Your task to perform on an android device: Open the Indigo app and search for the Hotel Green Rooms in Srinagar from August 10–23 to August 15–23.
Image 0: 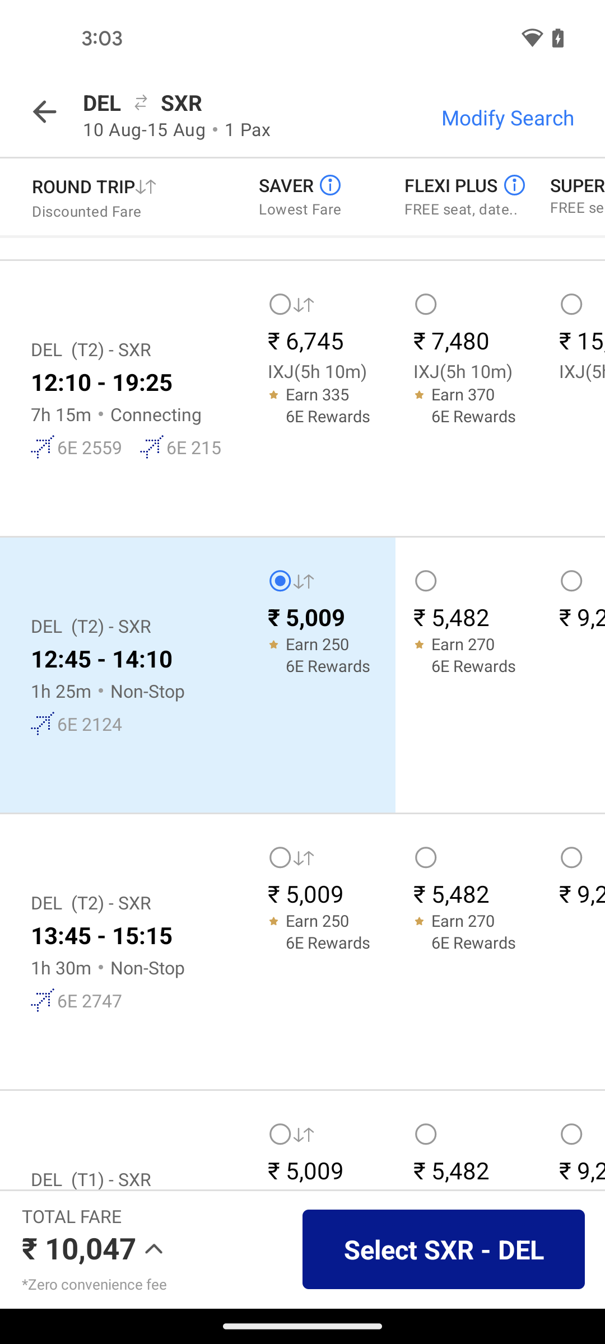
Go back to the previous page
Step 0: press back button
Image 1: 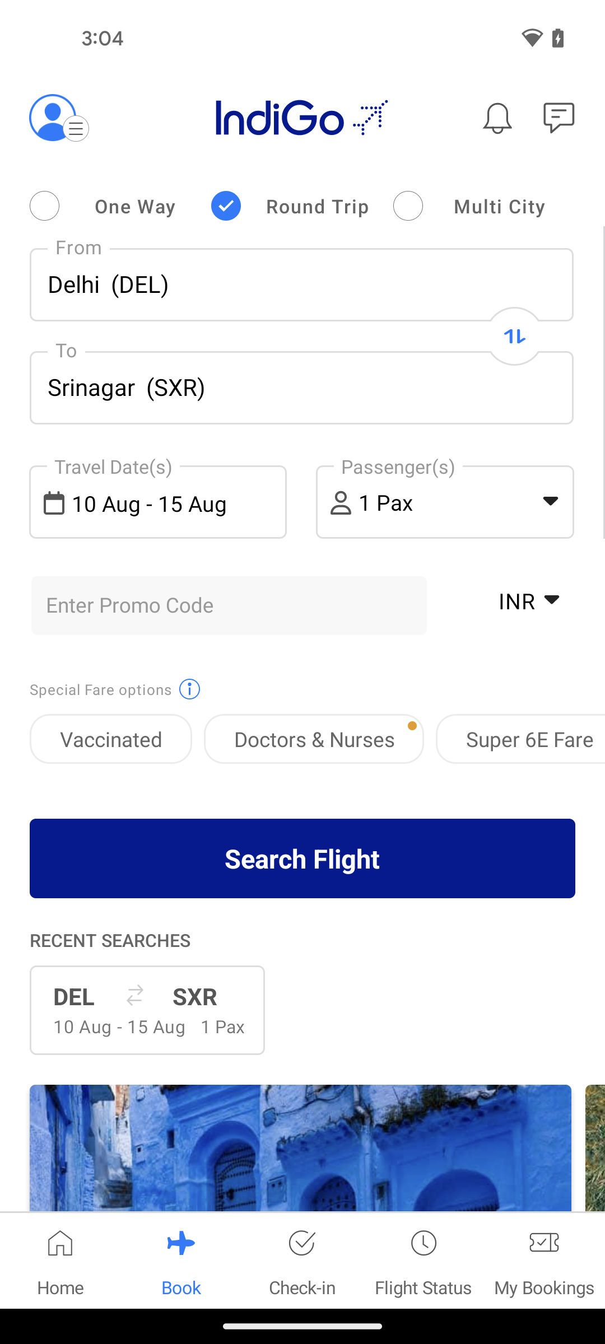
Go back to the previous page
Step 1: press back button
Image 2: 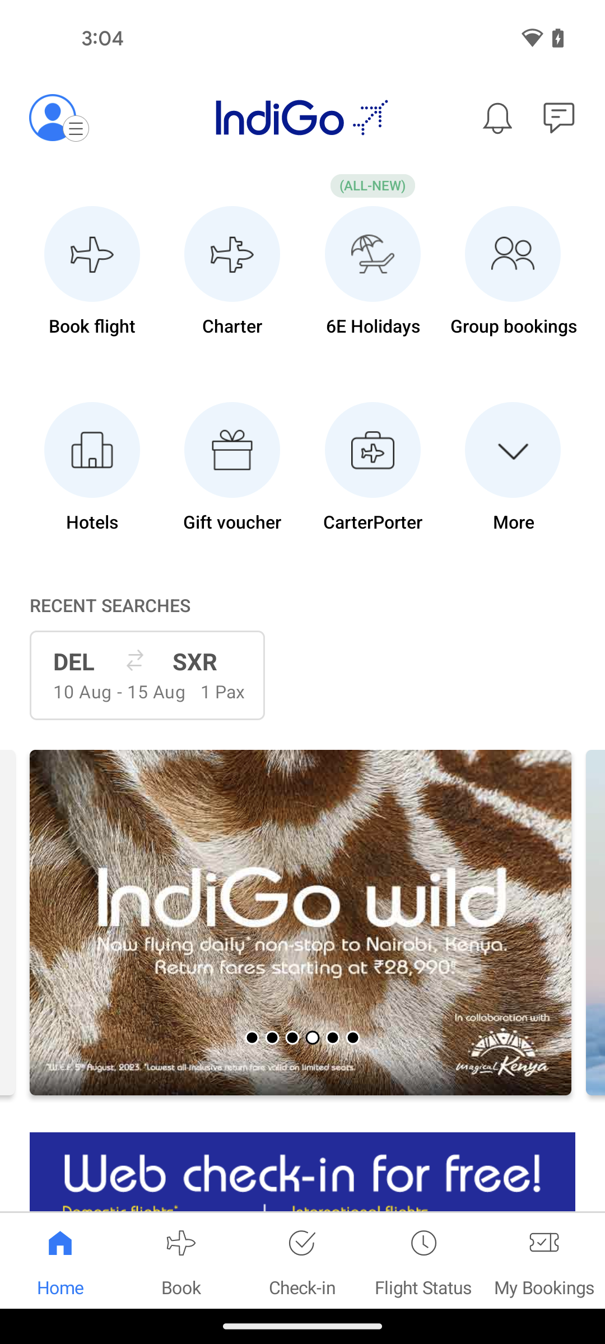
Tap on the hotels option
Step 2: click (91, 450)
Image 3: 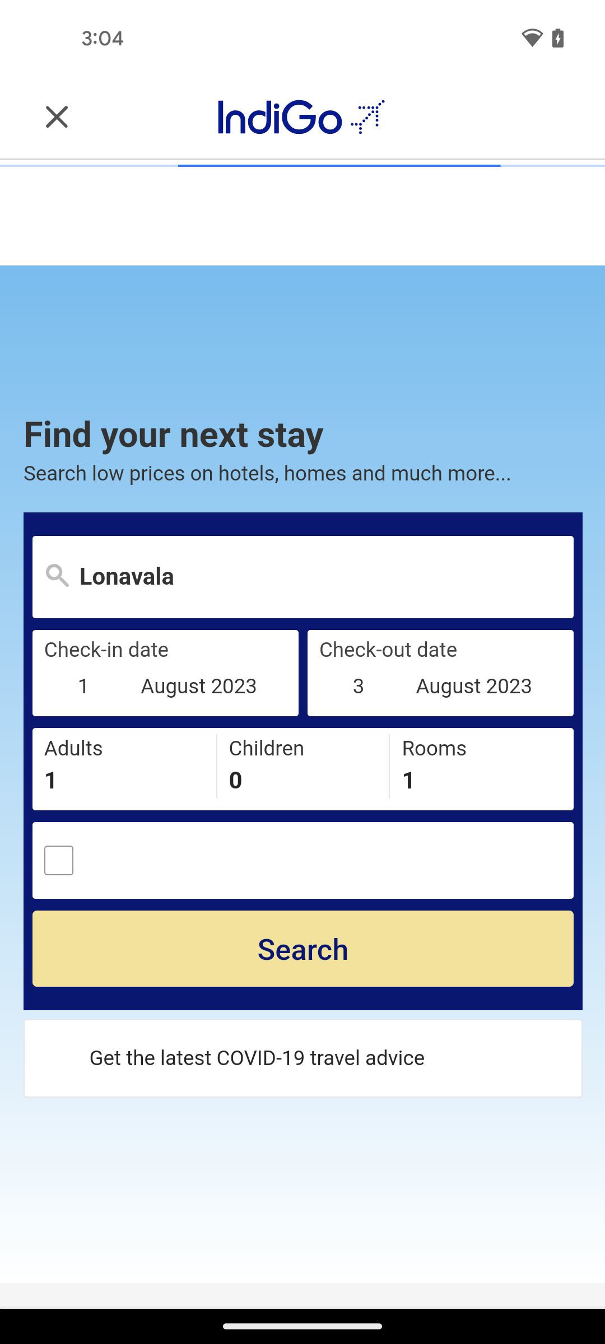
Tap on the location search bar
Step 3: click (302, 576)
Image 5: 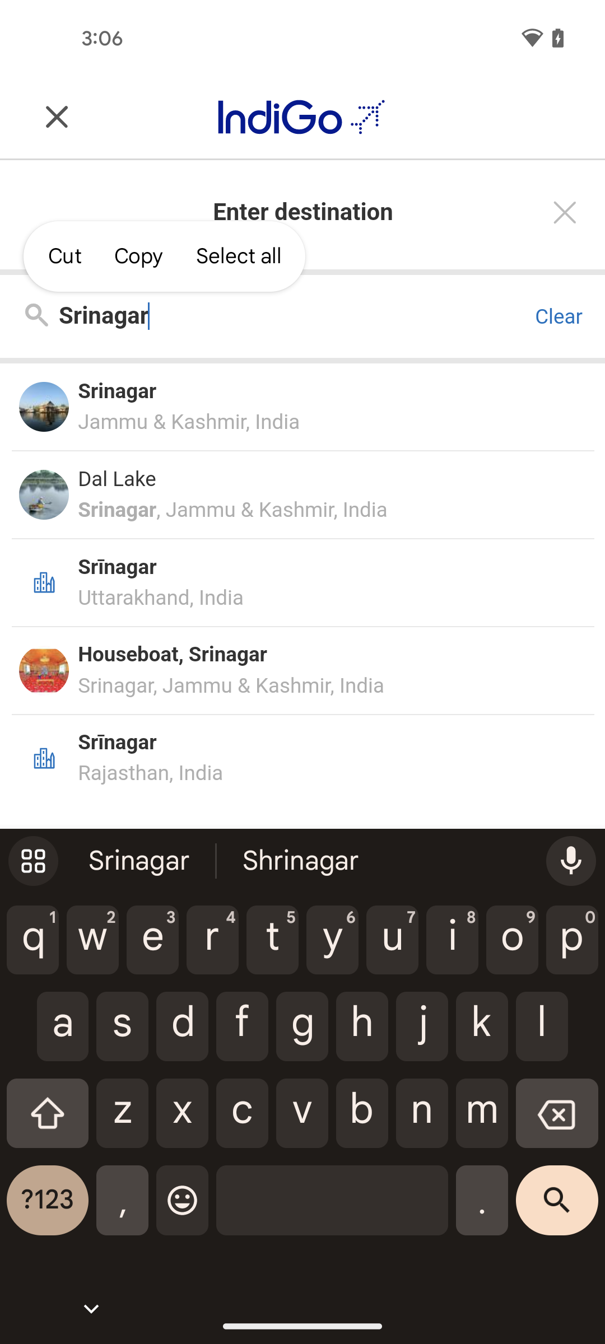
Tap on the first search option
Step 5: click (116, 391)
Image 6: 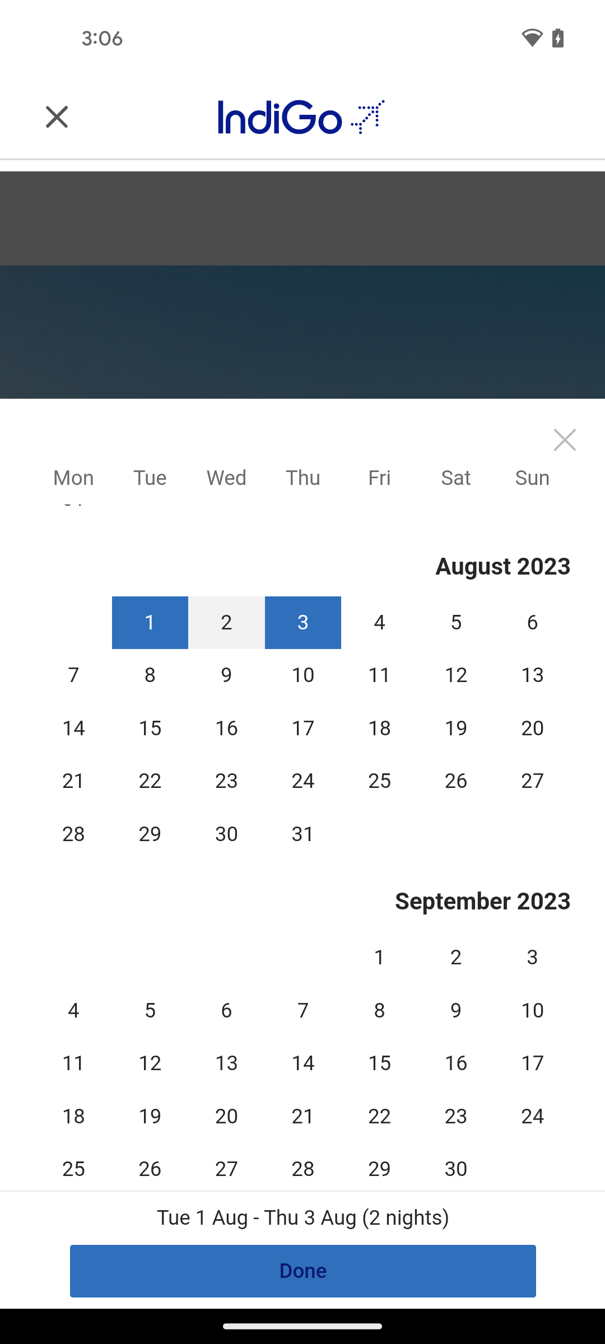
Select the check in date 10 august
Step 6: click (302, 675)
Image 7: 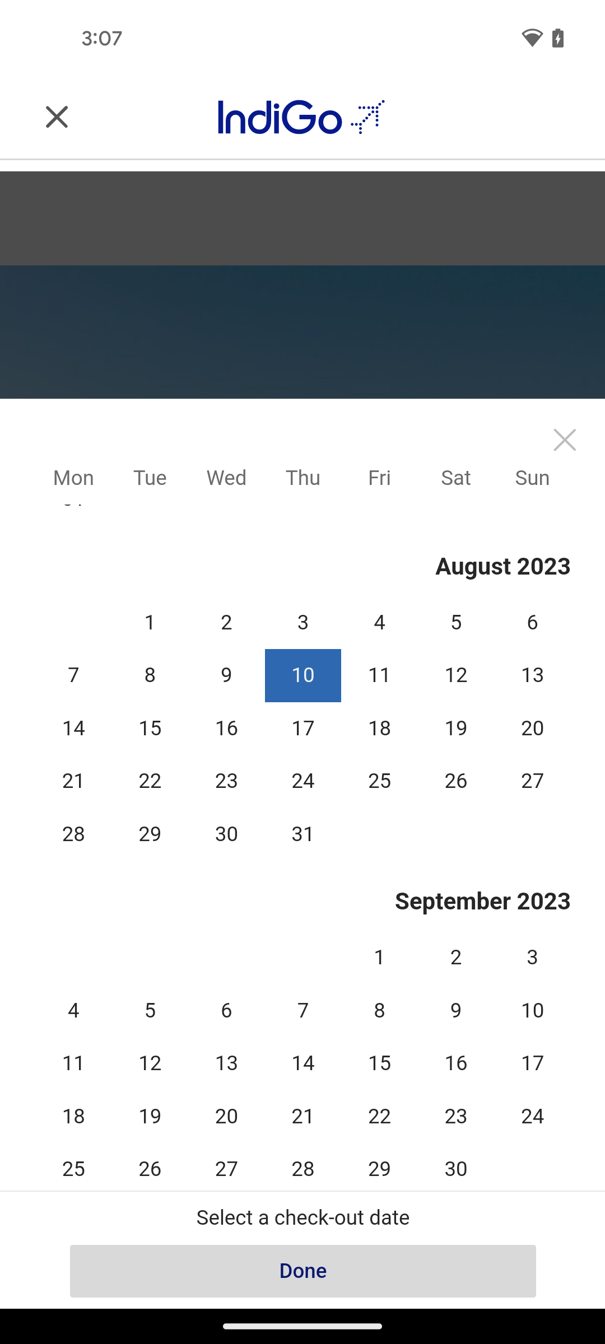
Select the check out date 15 august
Step 7: click (302, 781)
Image 8: 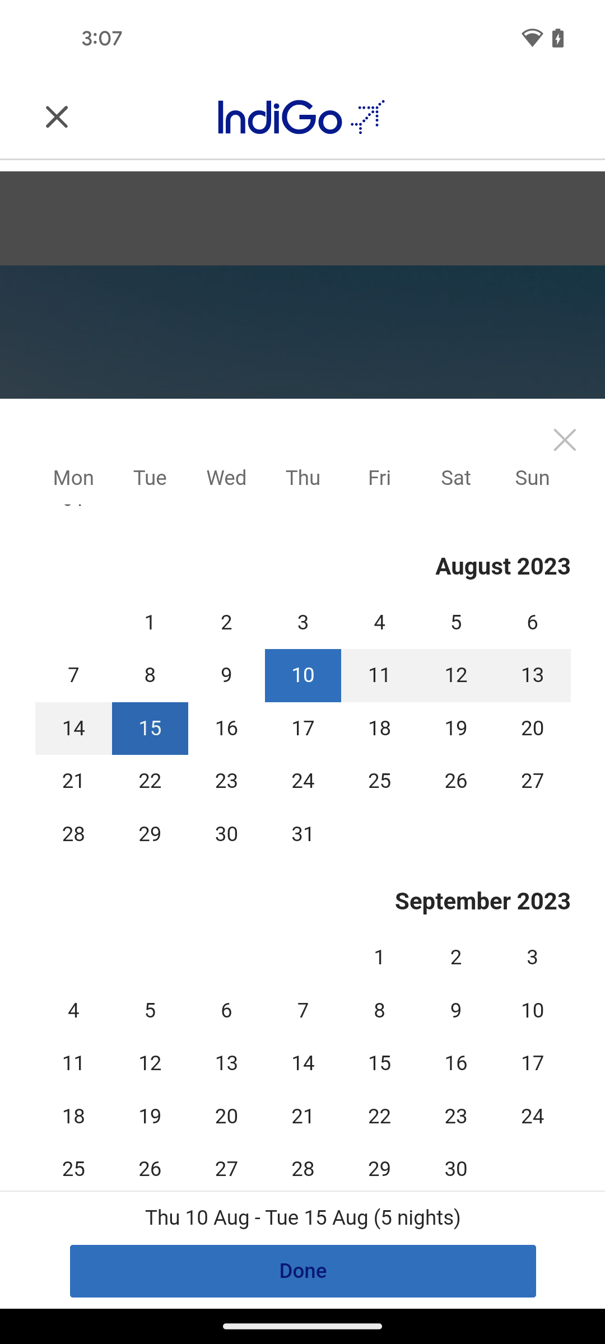
Click on the done button at the bottom of the screen
Step 8: click (302, 728)
Image 9: 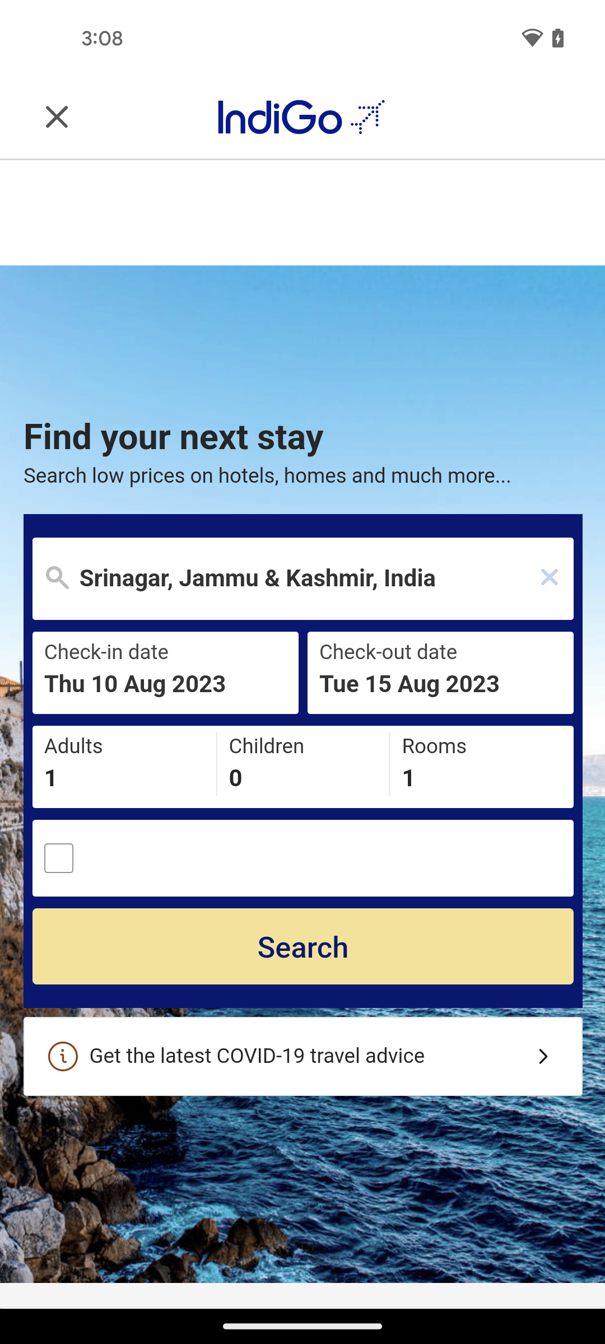
Tap on the search button
Step 9: click (302, 946)
Image 10: 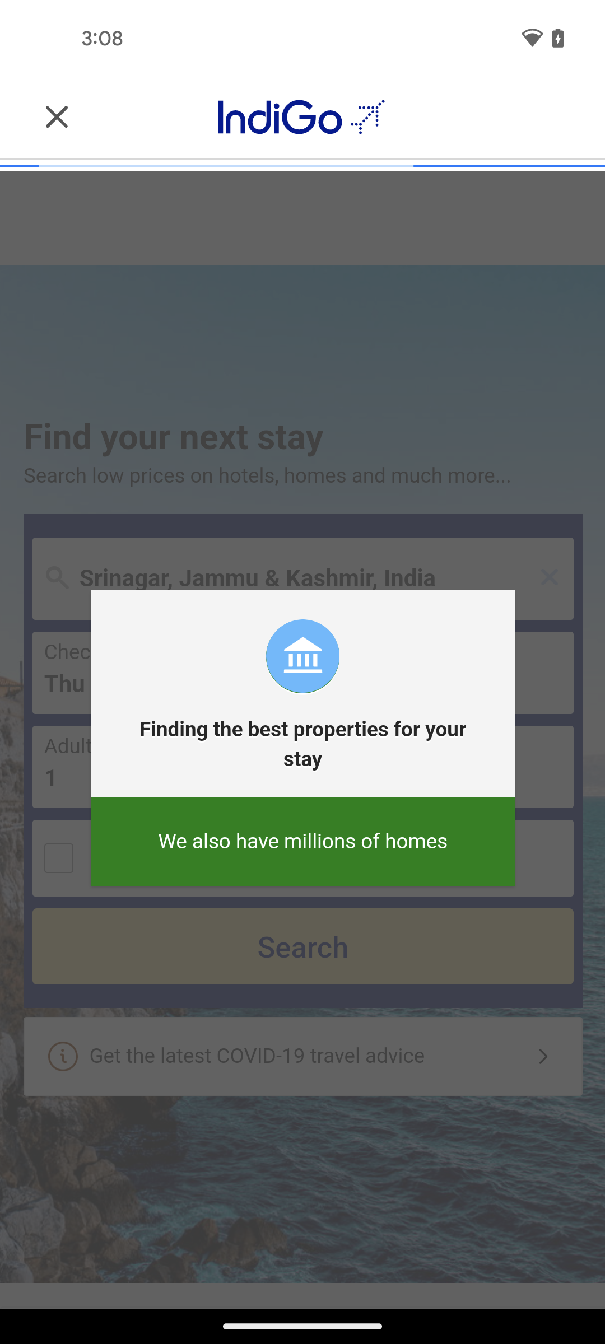
Tap on the search button
Step 10: wait
Image 11: 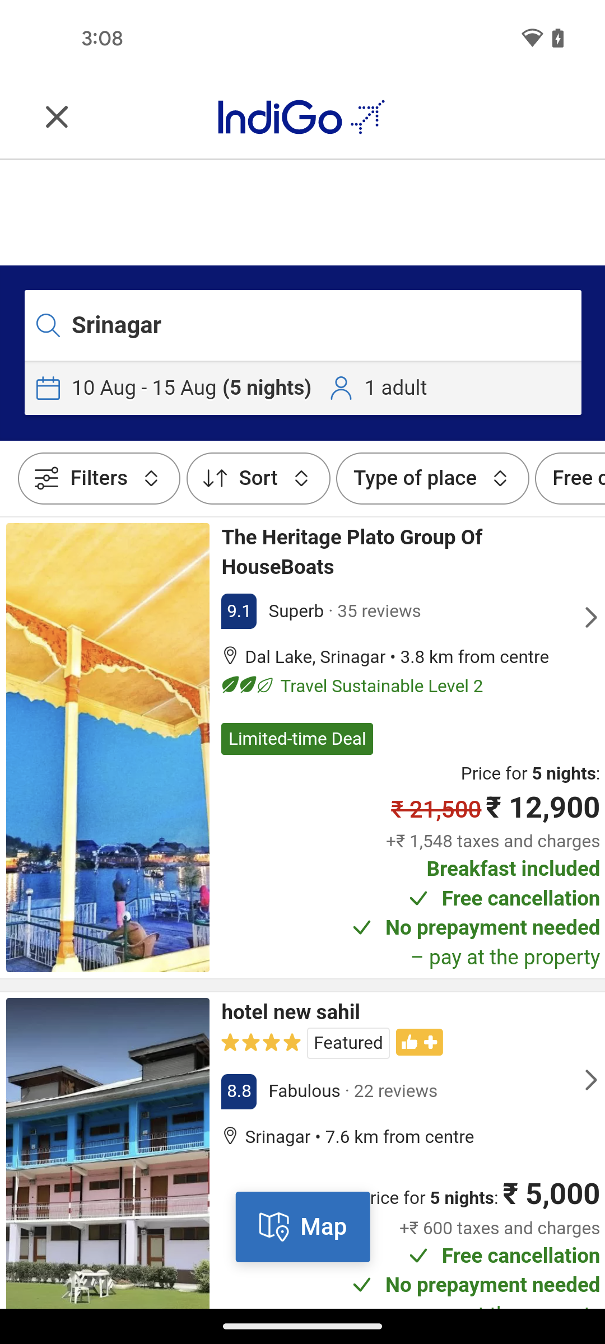
Swipe up to view Hotel Green Rooms
Step 11: scroll down
Image 12: 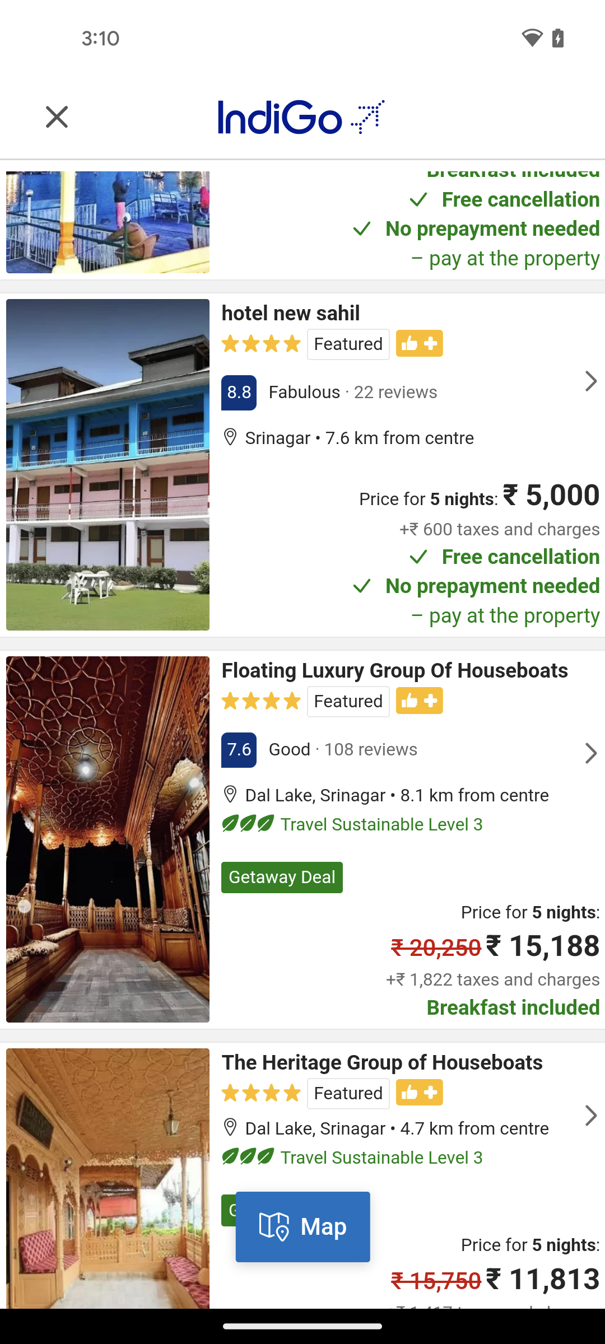
Swipe up to view Hotel Green Rooms
Step 12: scroll down
Image 13: 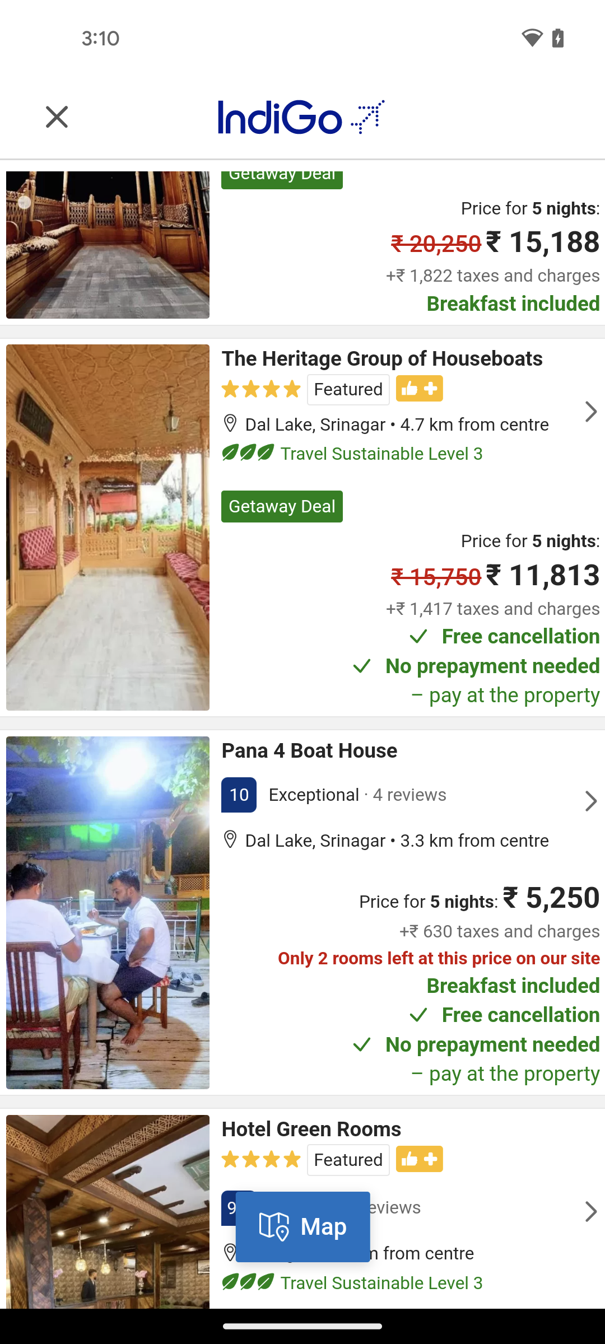
Tap on the Hotel Green Rooms
Step 13: click (304, 740)
Image 14: 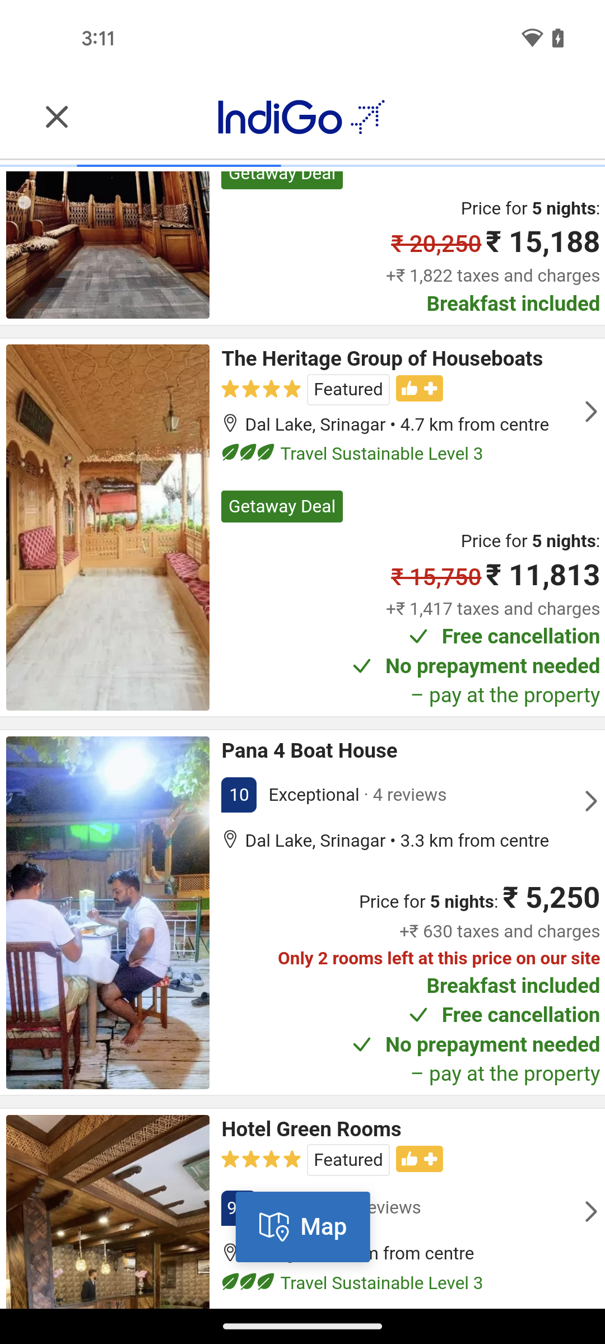
Tap on the Hotel Green Rooms
Step 14: wait